Your task to perform on an android device: I want to see the traffic conditions on the bicycle route from my home to Museum Gouda on the google maps app.
Image 0: 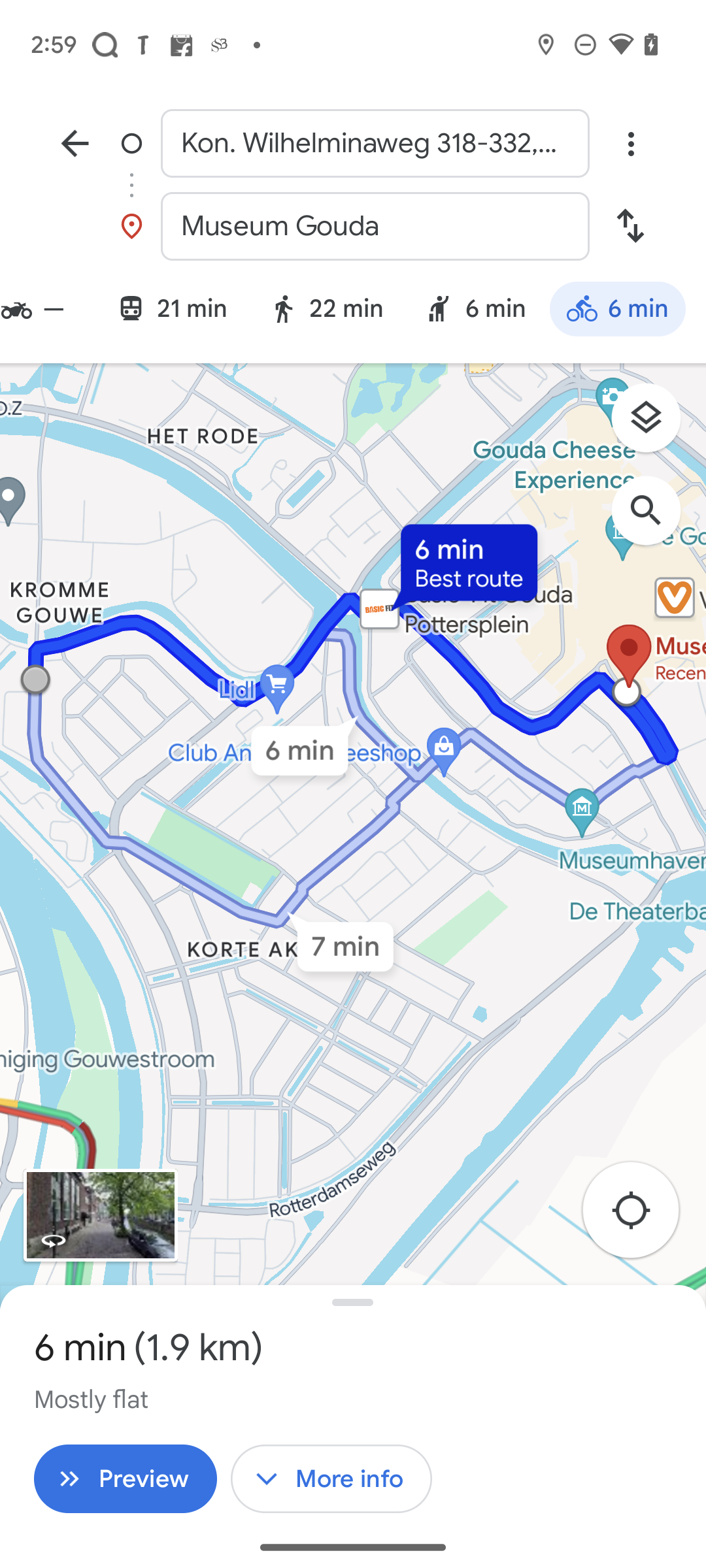
Click on the layered square icon on the right side of the screen above search icon.
Step 0: click (656, 425)
Image 1: 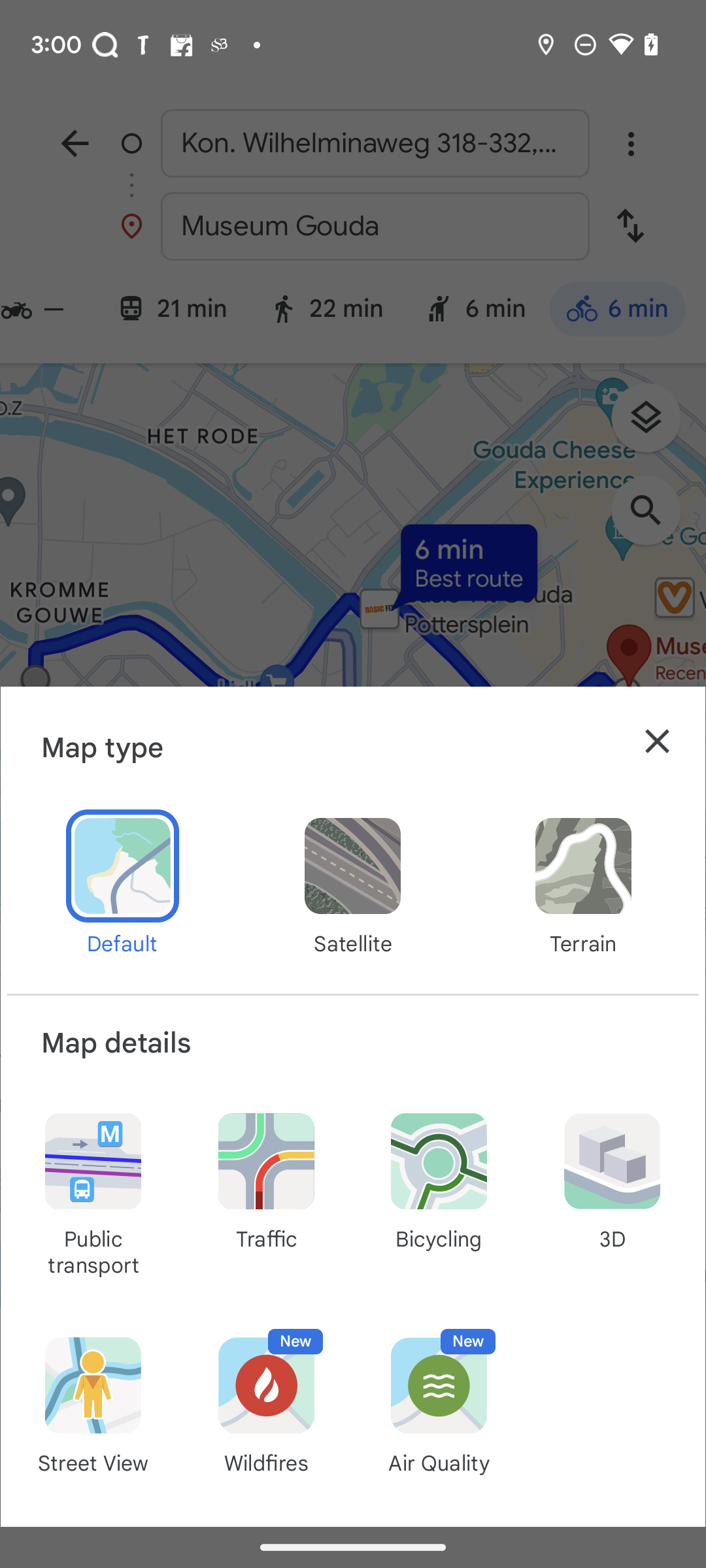
Click on the traffic option.
Step 1: click (266, 1179)
Image 2: 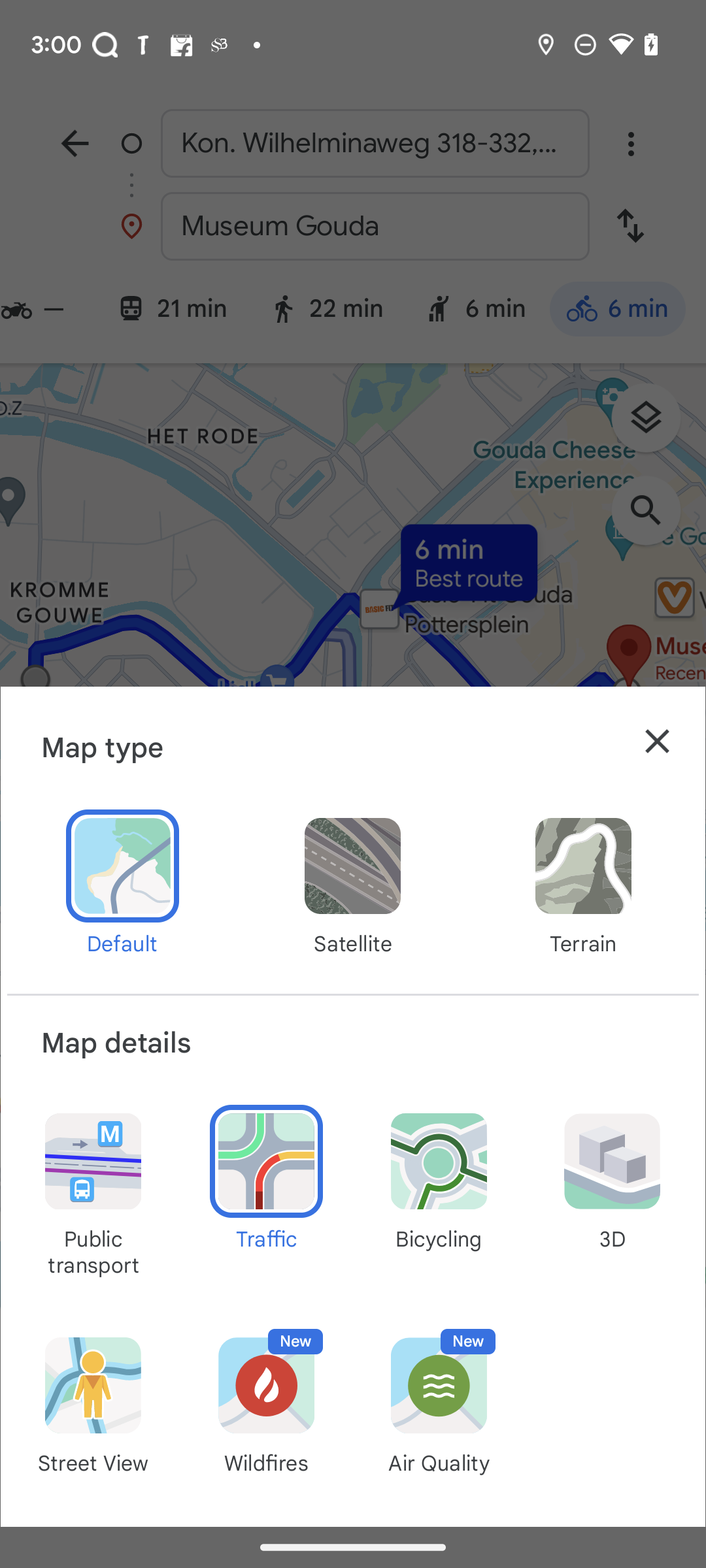
Click on the cross icon.
Step 2: click (657, 741)